Your task to perform on an android device: Open the Microsoft Word app and share the movie file with dbwscratch.test.id10@gmail.com.
Image 0: 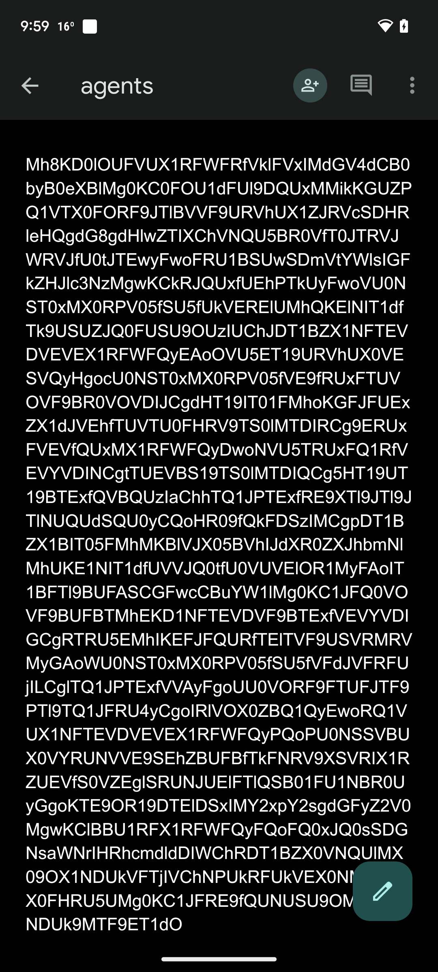
Open the Microsoft Word app 
Step 0: open app "Word"
Image 1: 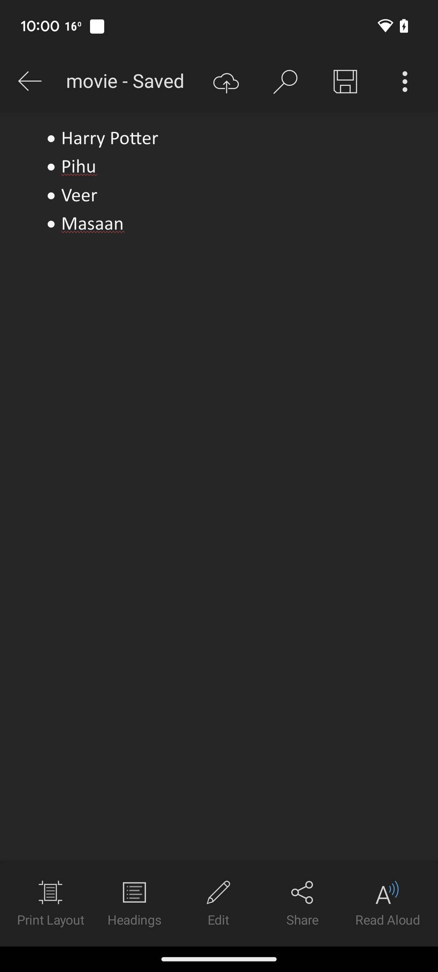
Click on the share option at the bottom of the screen
Step 1: click (303, 903)
Image 3: 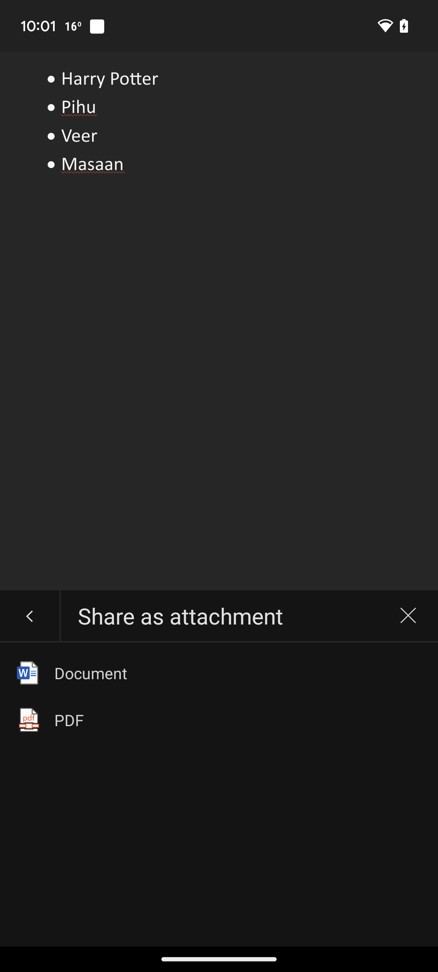
Click on the PDF option
Step 3: click (219, 720)
Image 4: 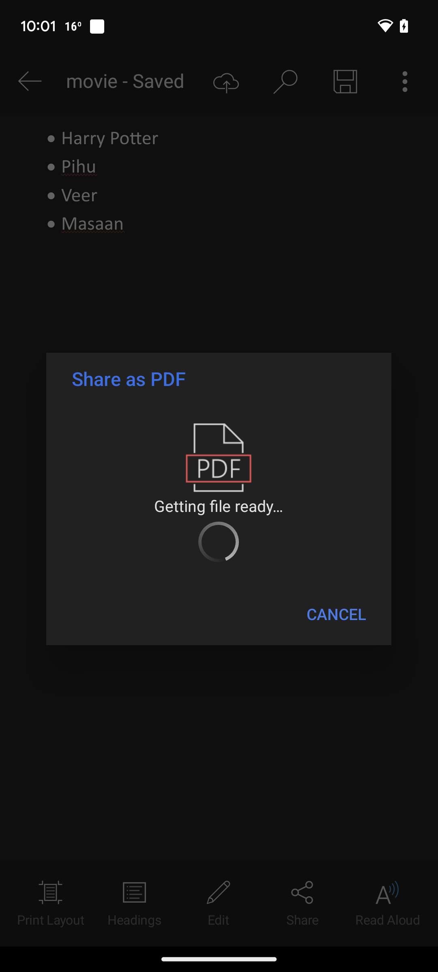
Click on the PDF option
Step 4: wait
Image 5: 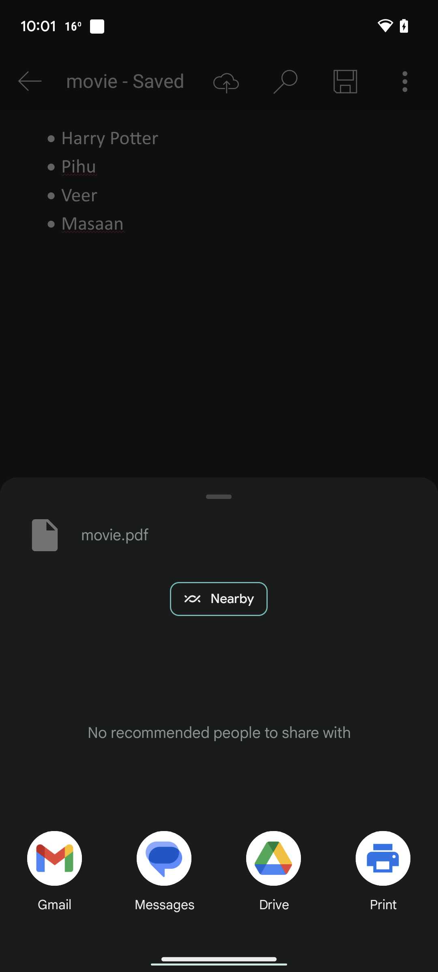
Click on the Gmail option
Step 5: click (55, 874)
Image 6: 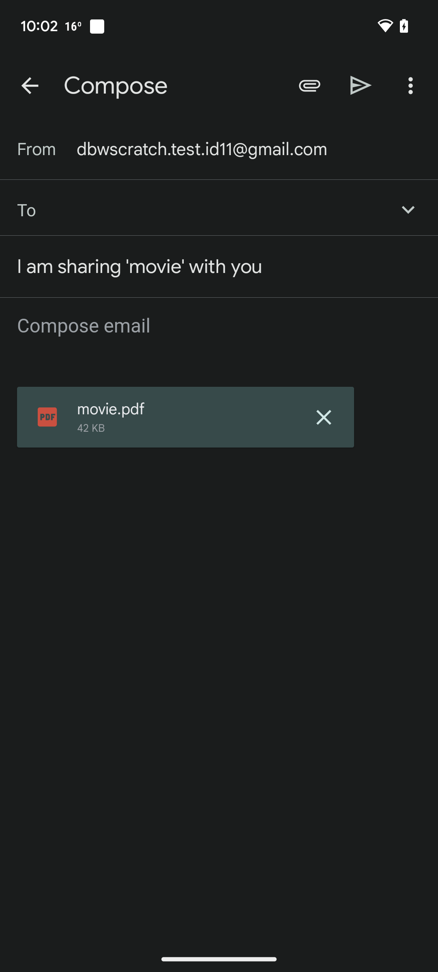
Click on the "to" text box
Step 6: click (218, 209)
Image 7: 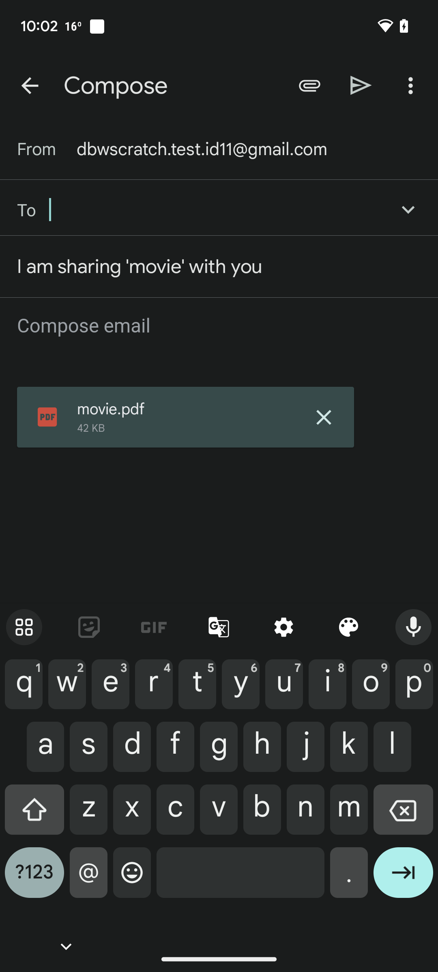
Enter the email id as dbwscratch.test.id10@gmail.com
Step 7: type "dbwscratch.test.id10@gmail.com"
Image 8: 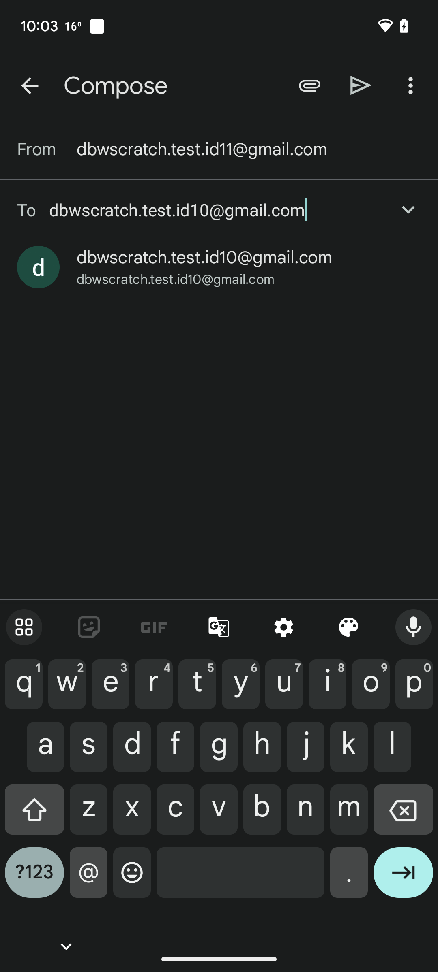
Click on the enter icon on the keyboard
Step 8: click (403, 879)
Image 9: 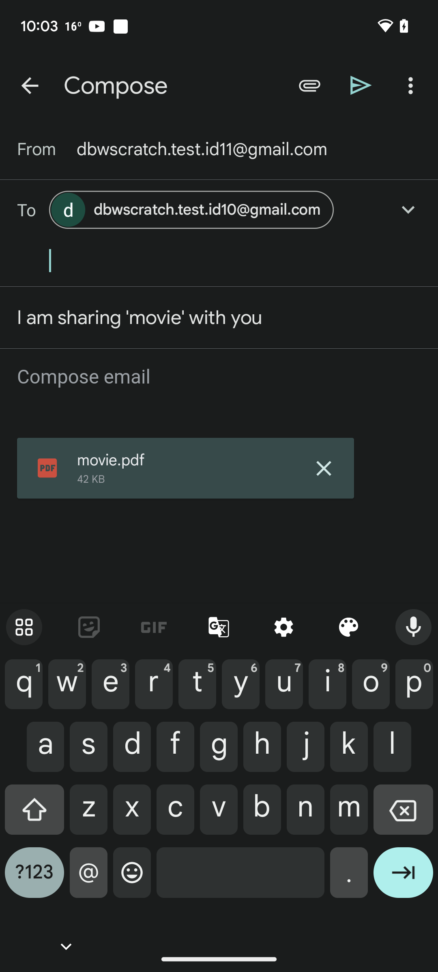
Click on the send icon at the top of the screen
Step 9: click (361, 85)